Your task to perform on an android device: I want to open the Just Mercy book.
Image 0: 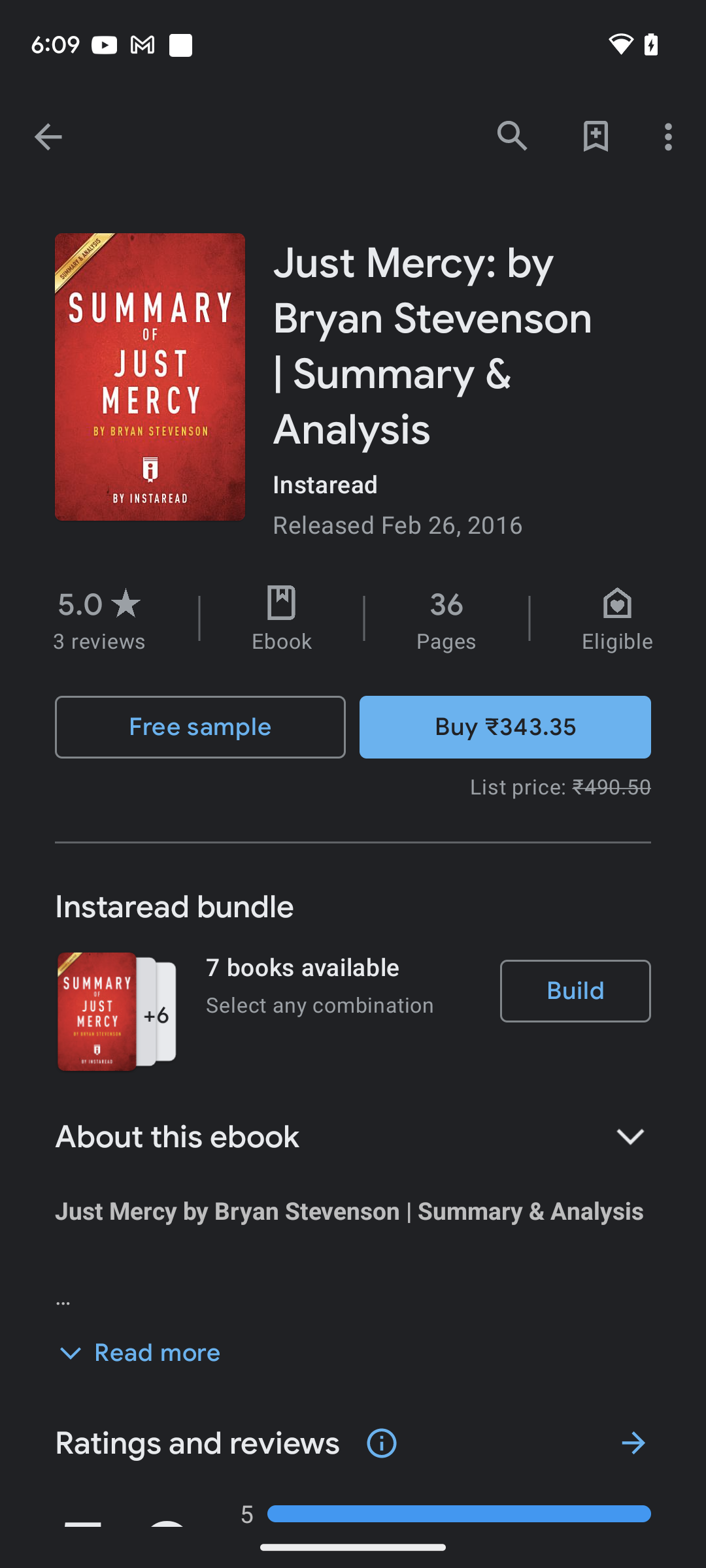
Click on the Free Sample option on the screen.
Step 0: click (200, 727)
Image 1: 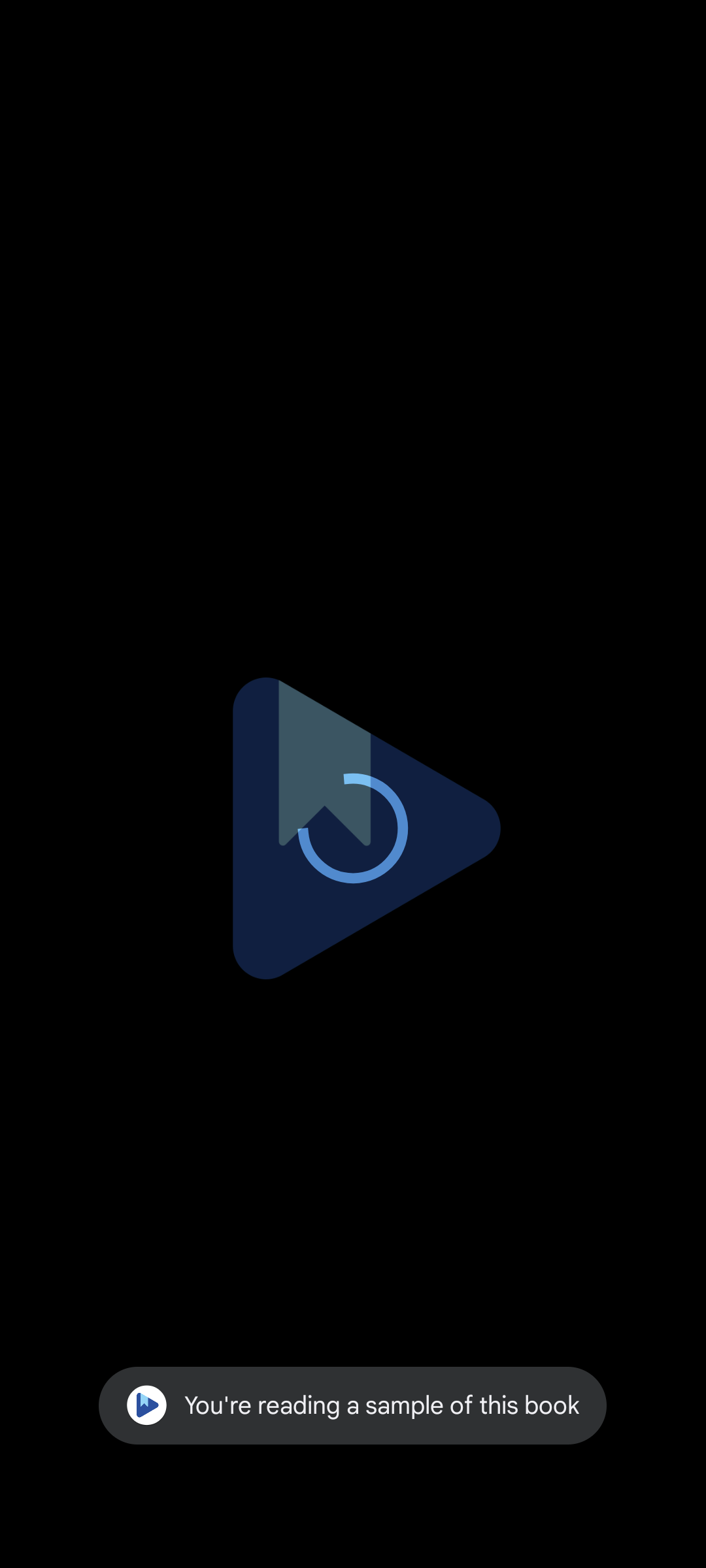
Click on the Free Sample option on the screen.
Step 1: wait